Your task to perform on an android device: My friend Cole feels motivated by the results I have achieved and wants to join me in my training routine so I send my progress report with him at coledbwpersonatest@gmail.com. 
Image 0: 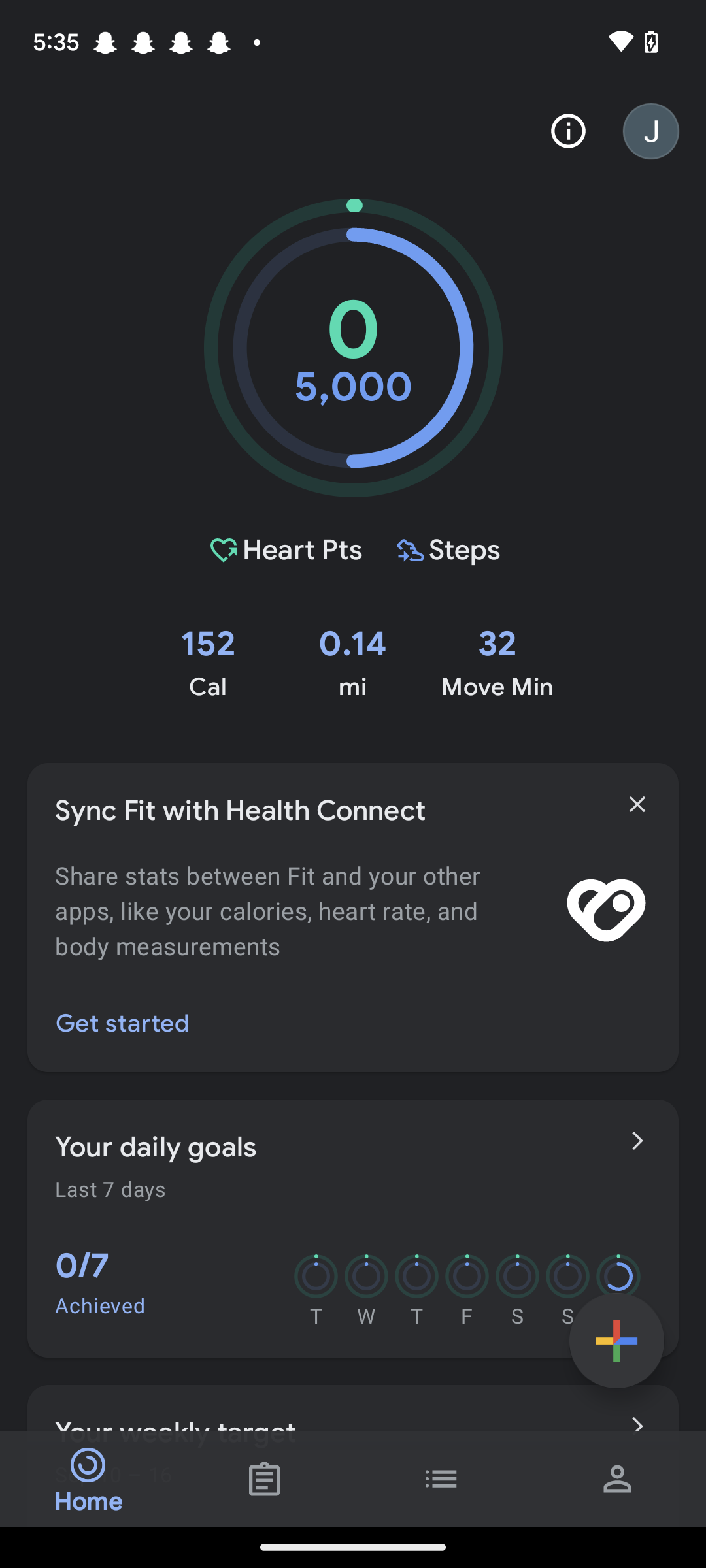
Click on the report tab at the bottom of the screen
Step 0: click (265, 1478)
Image 1: 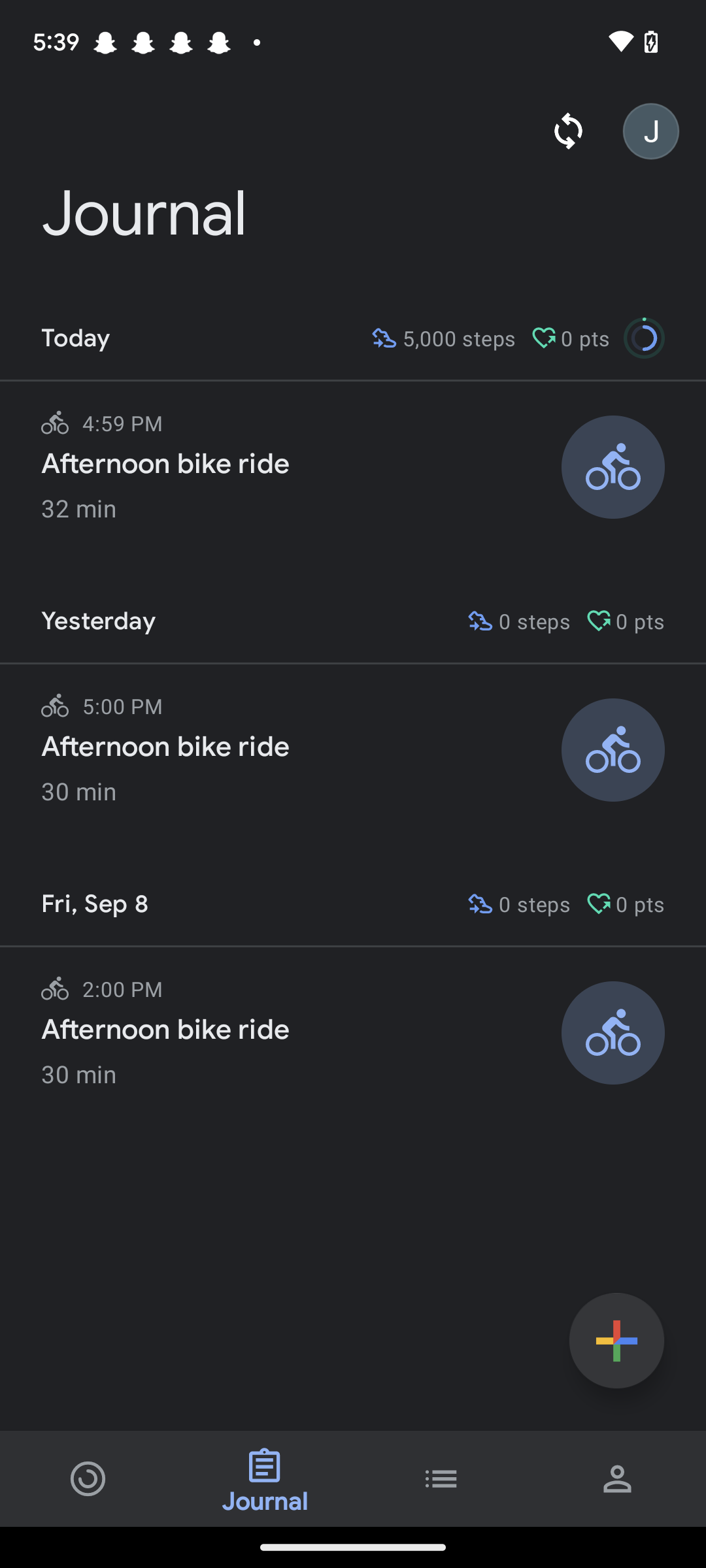
Click on the first afternoon bike ride 
Step 1: click (301, 464)
Image 2: 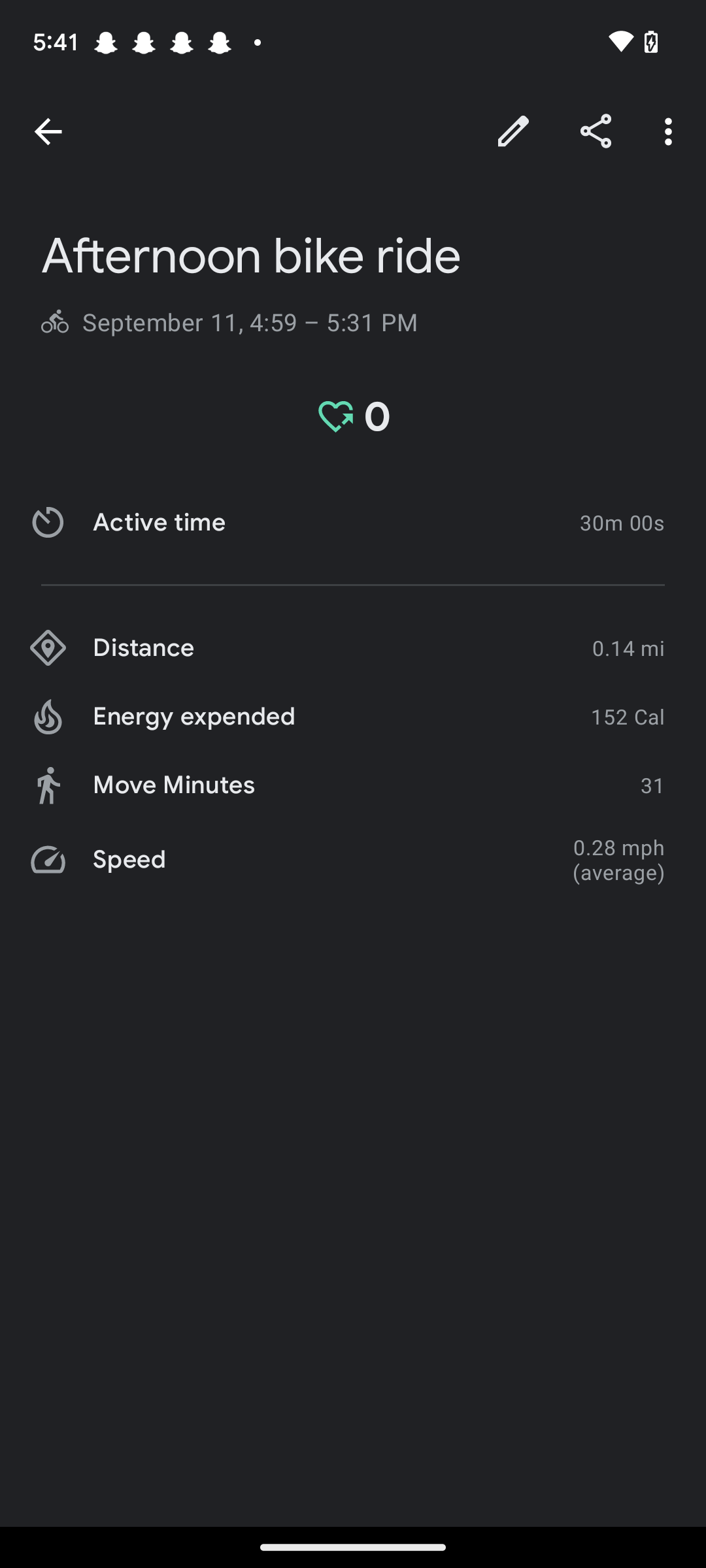
Click on the share icon at the top of the screen
Step 2: click (596, 131)
Image 4: 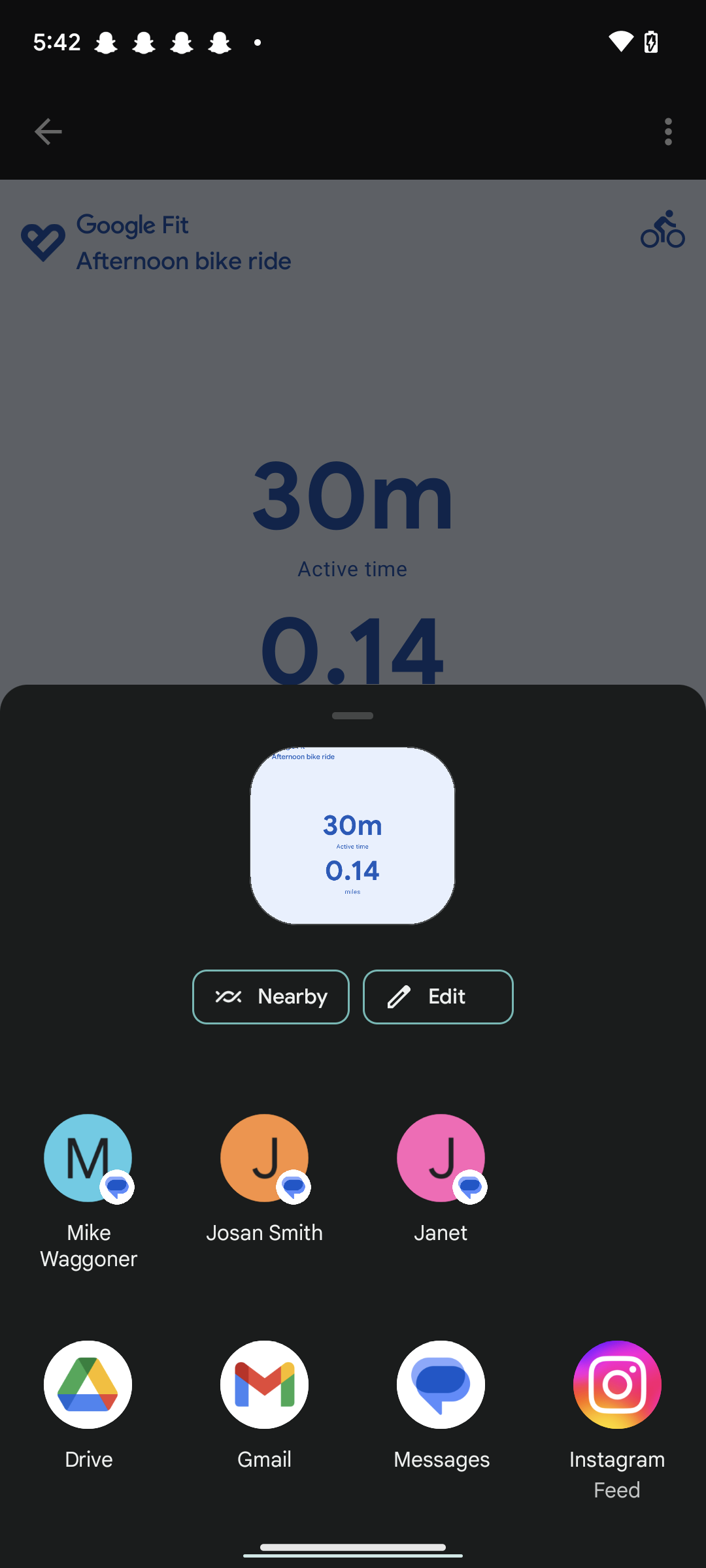
Click on the gmail option
Step 4: click (265, 1411)
Image 5: 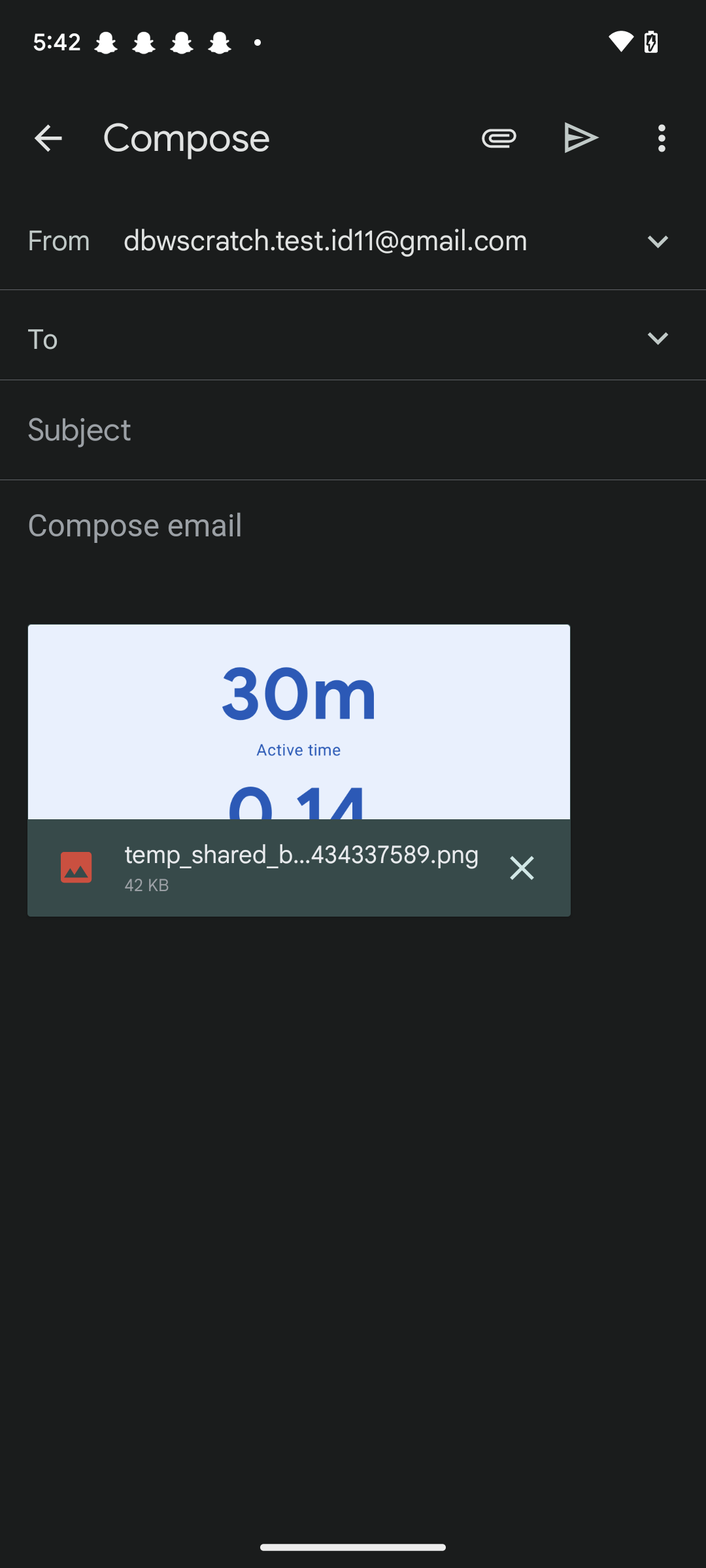
Enter the "to" email id as coledbwpersonatest@gmail.com
Step 5: type "coledbwpersonatest@gmail.com"
Image 6: 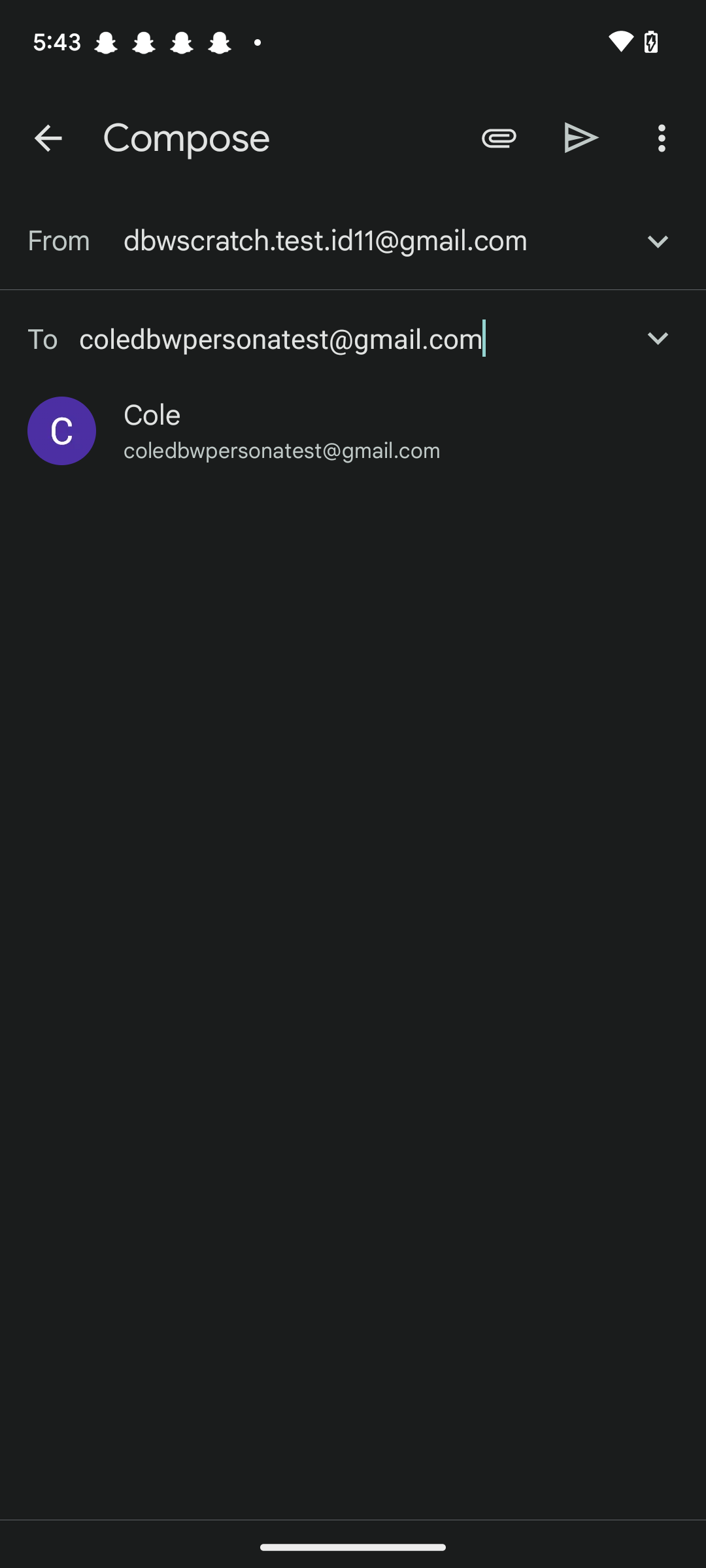
Click on the send icon at the top of the screen
Step 6: click (582, 138)